Your task to perform on an android device: Snooze Teja´s birthday reminder for 5 minutes
Image 0: 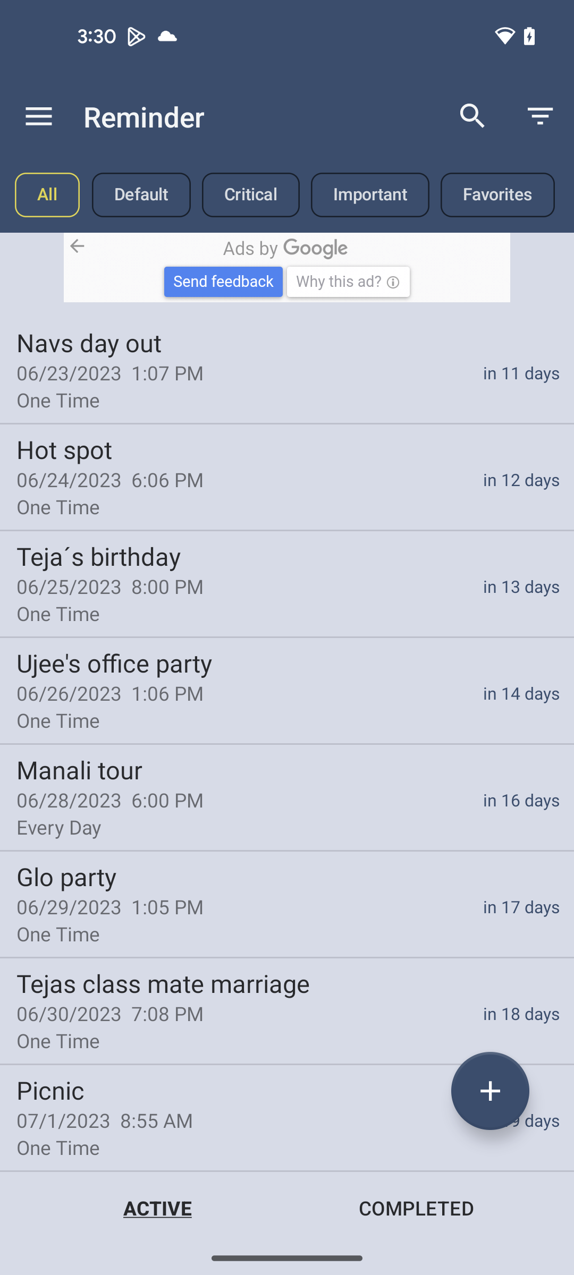
Select Teja´s birthday reminder
Step 0: click (287, 583)
Image 1: 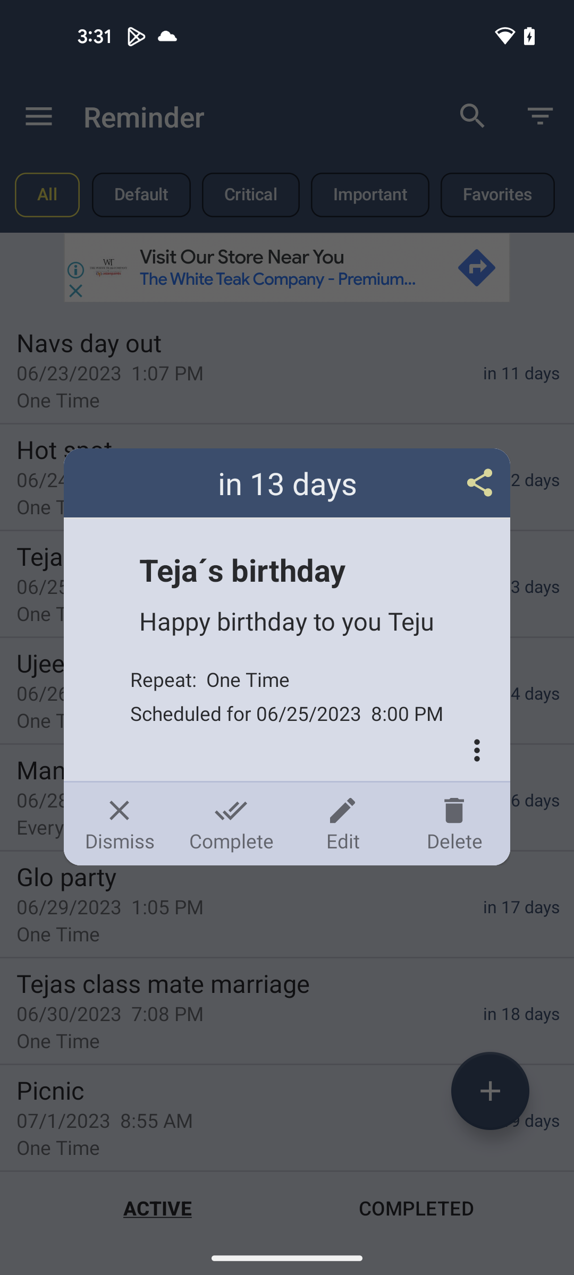
Click on the Edit option
Step 1: click (342, 823)
Image 2: 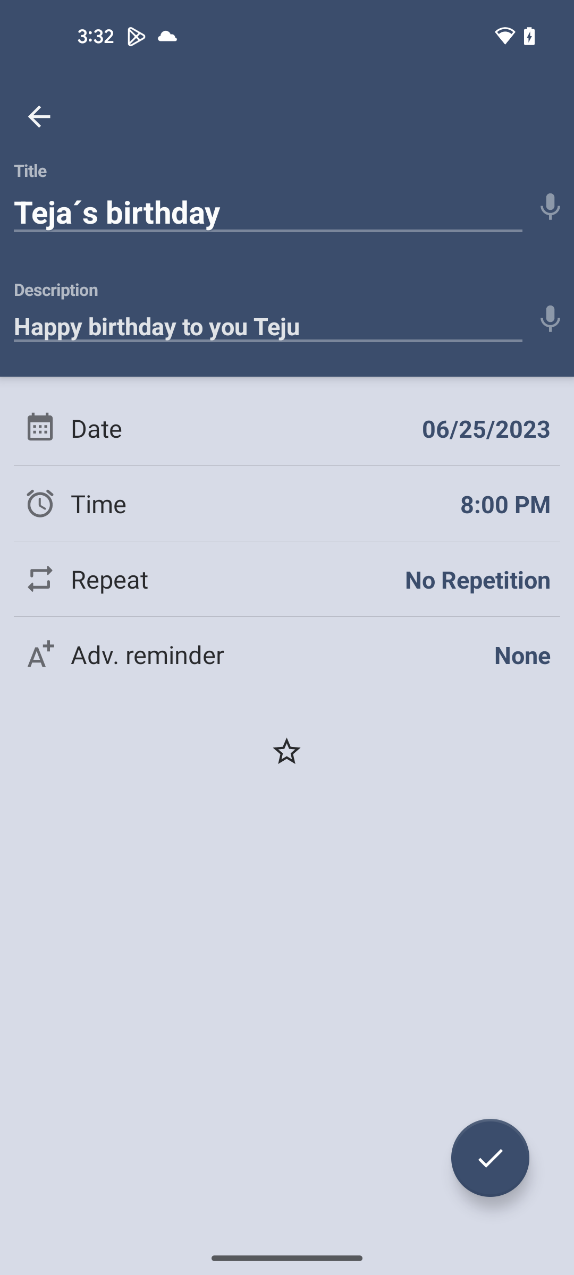
Click on the star icon at the bottom of the screen
Step 2: click (287, 751)
Image 3: 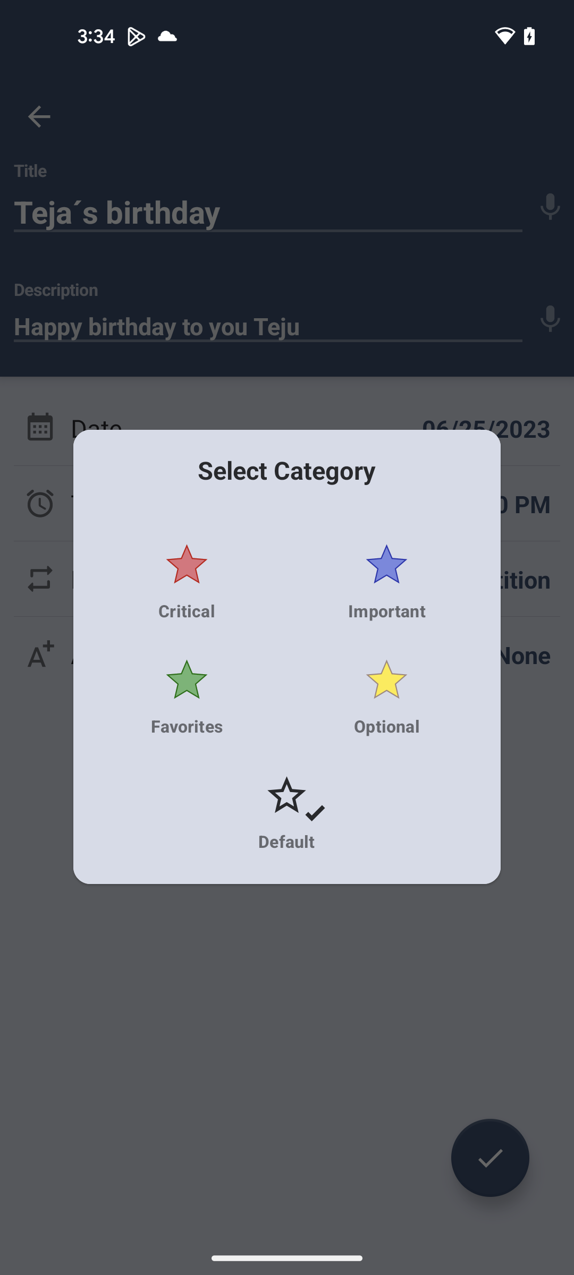
Select the important blue star icon for a 5 minute snooze 
Step 3: click (386, 582)
Image 4: 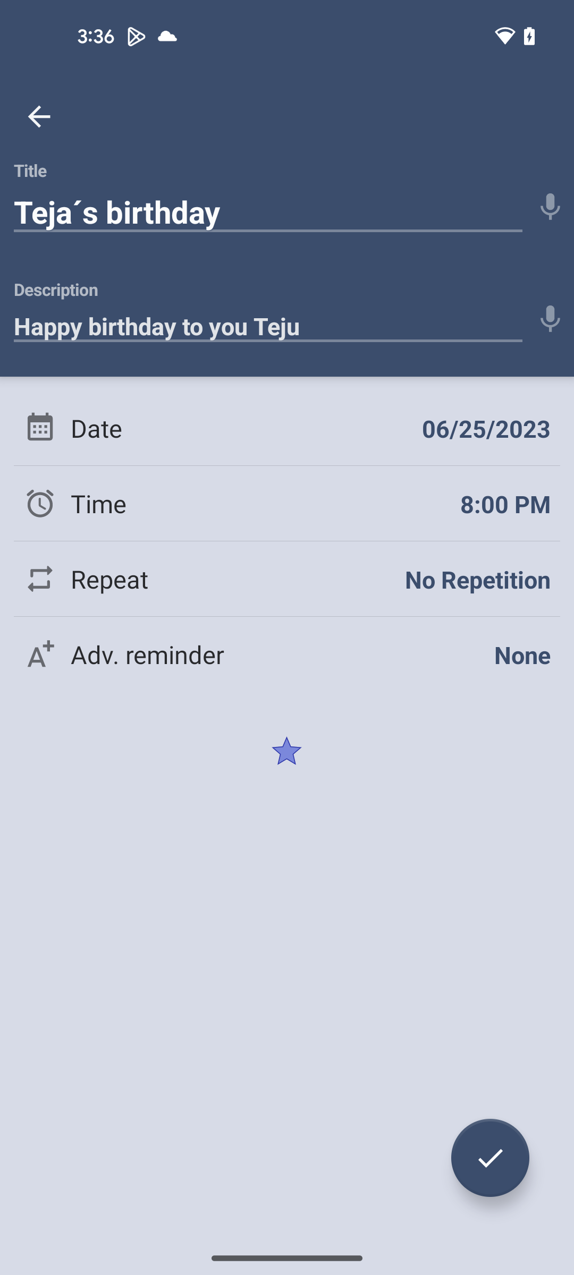
Click on the tick button at the right bottom corner of the screen
Step 4: click (490, 1158)
Image 5: 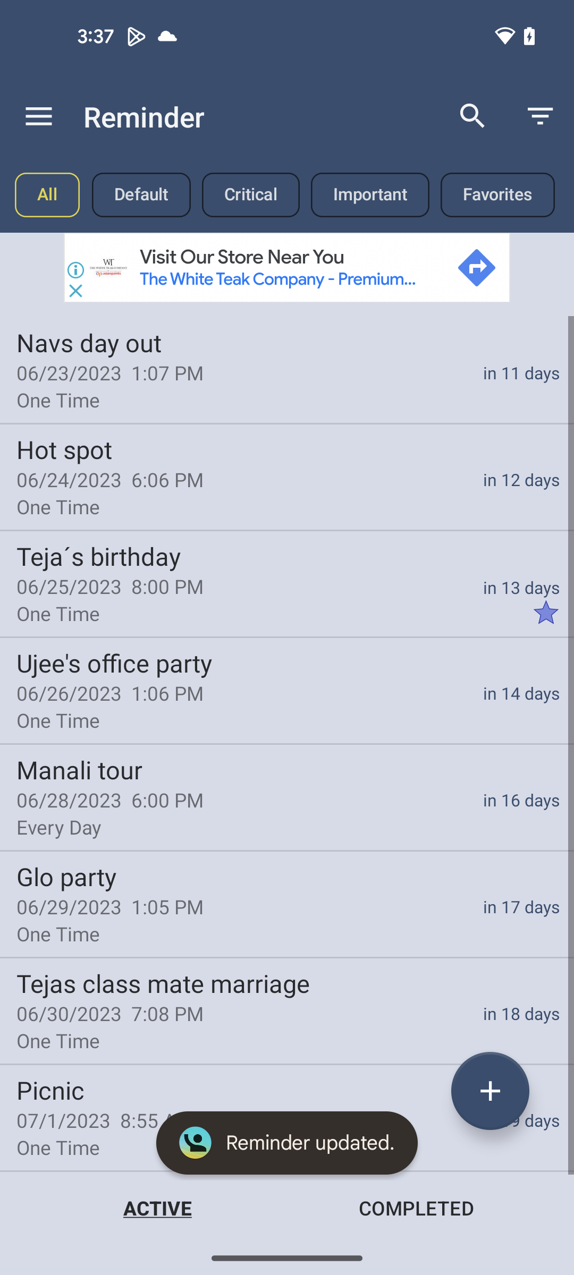
Click on the tick button at the right bottom corner of the screen
Step 5: wait